Your task to perform on an android device: pause the current Timer in the clock app
Image 0: 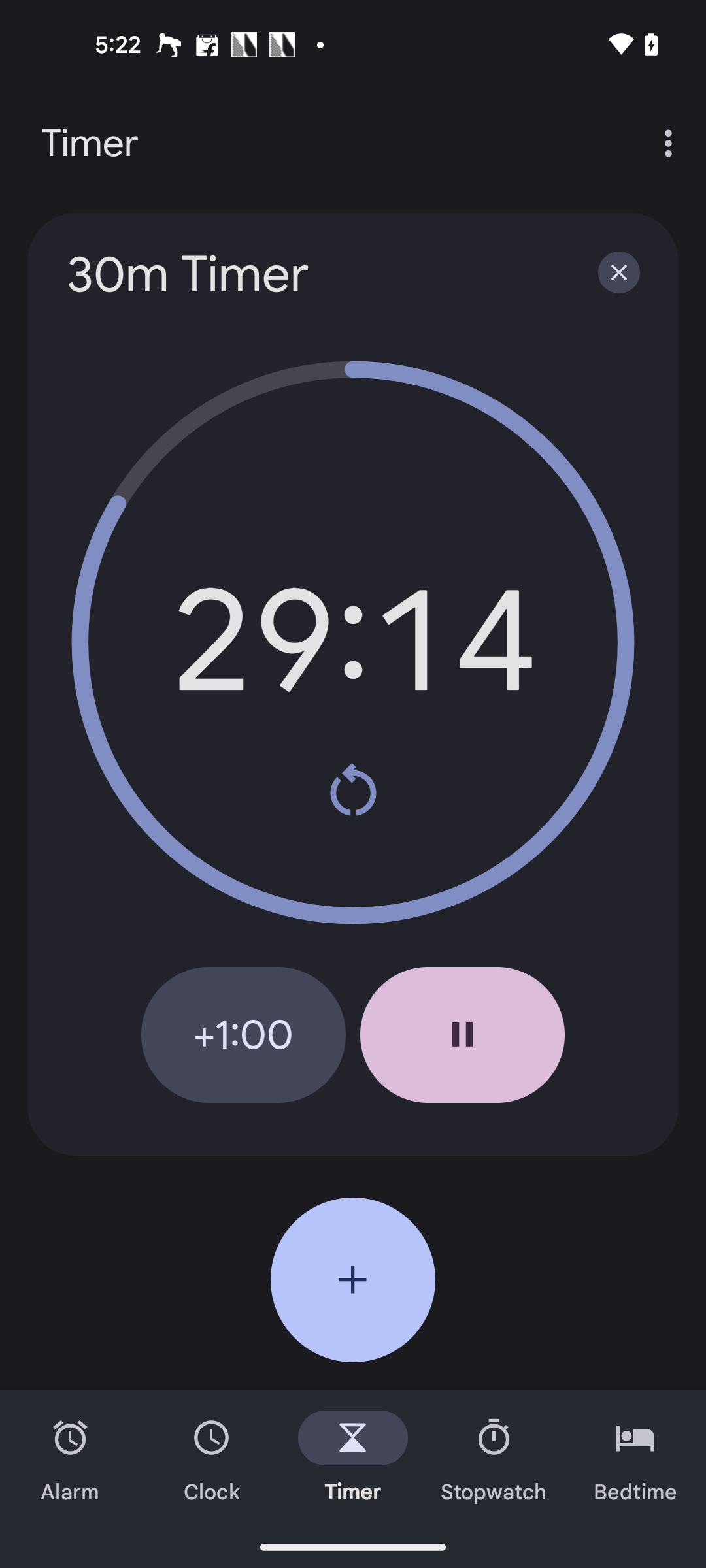
Click on the Pause button 
Step 0: click (462, 1034)